Your task to perform on an android device: Sort the shoe styles according to their popularity.
Image 0: 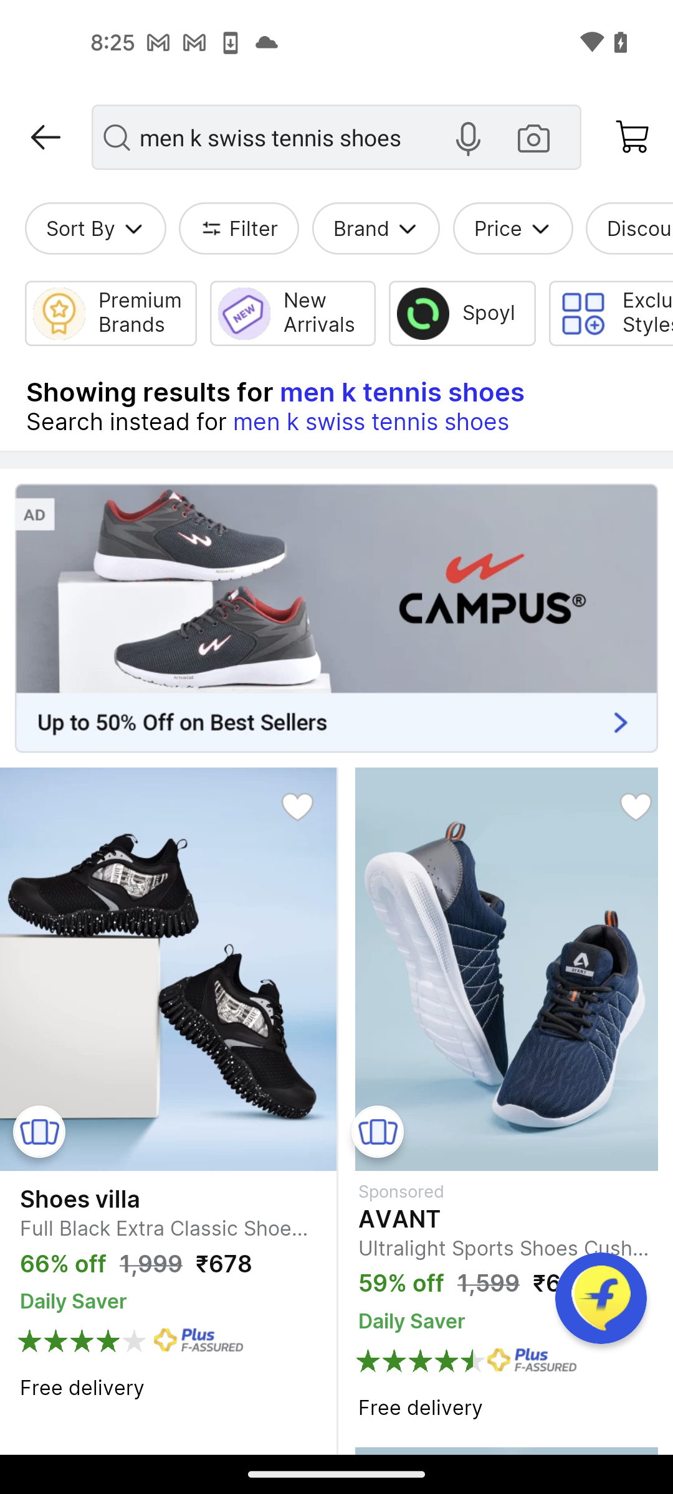
Tap on the sort by option 
Step 0: click (80, 228)
Image 1: 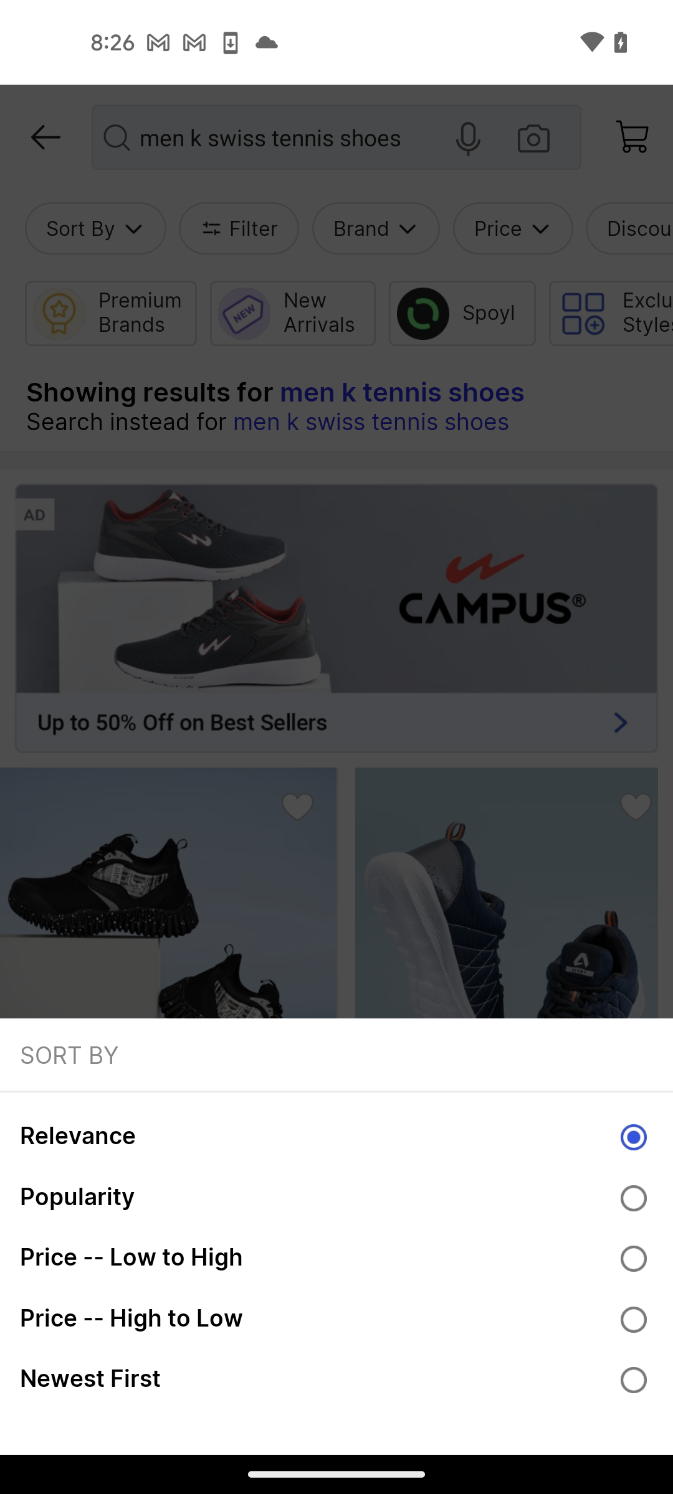
Click on the popularity option
Step 1: click (633, 1198)